Your task to perform on an android device: Go to the RapidBox app and compare the price, style, and features of the Atom Men Blue Mid Ankle Sneaker and Atom Men Blue Freestyle Sneaker
Image 0: 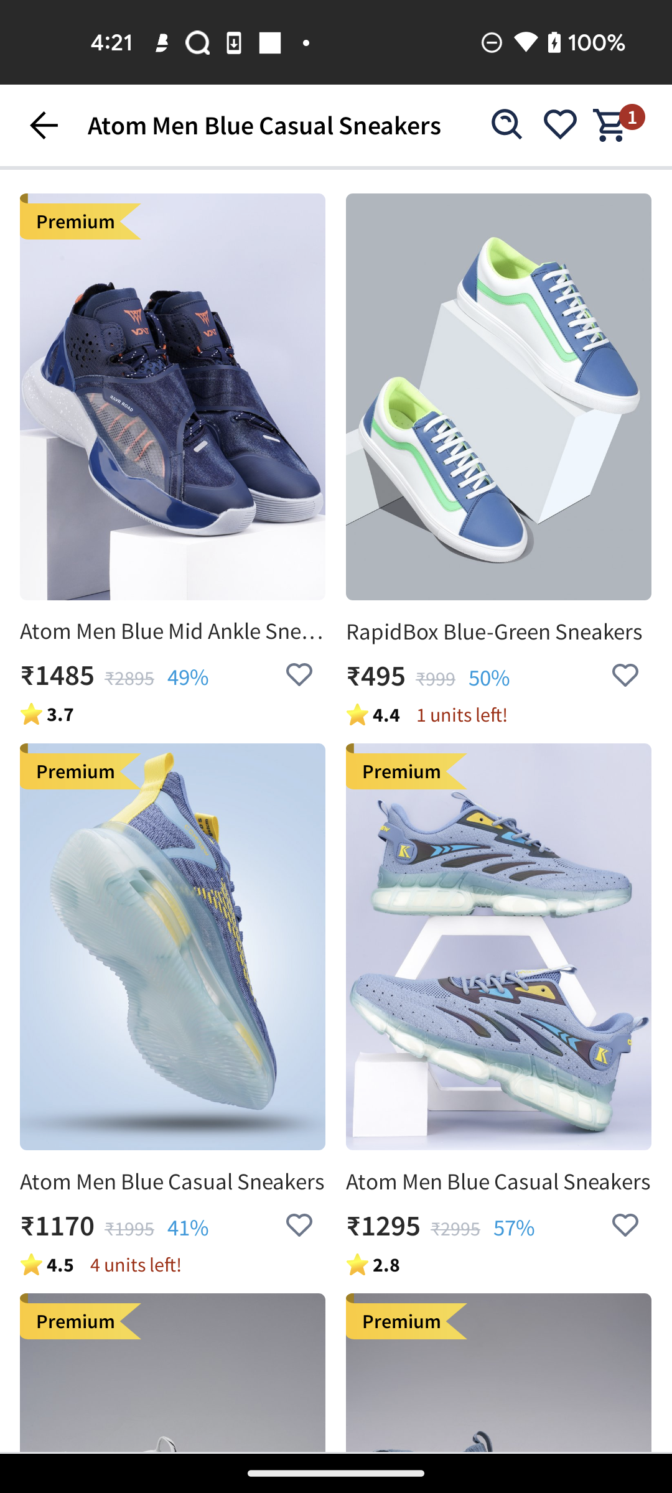
compare the price, style, and features of the Atom Men Blue Mid Ankle Sneaker and Atom Men Blue Freestyle Sneaker
Step 0: click (172, 396)
Image 1: 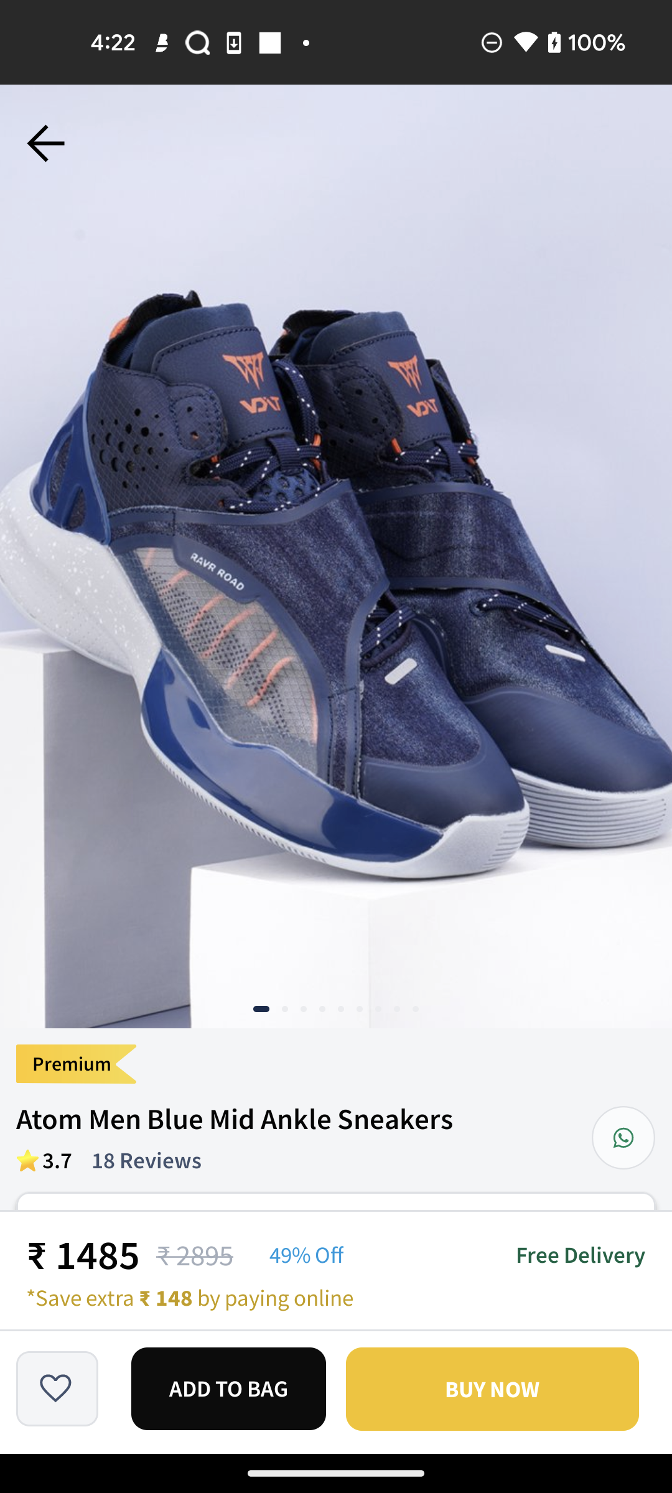
compare the price, style, and features of the Atom Men Blue Mid Ankle Sneaker and Atom Men Blue Freestyle Sneaker
Step 1: scroll down
Image 2: 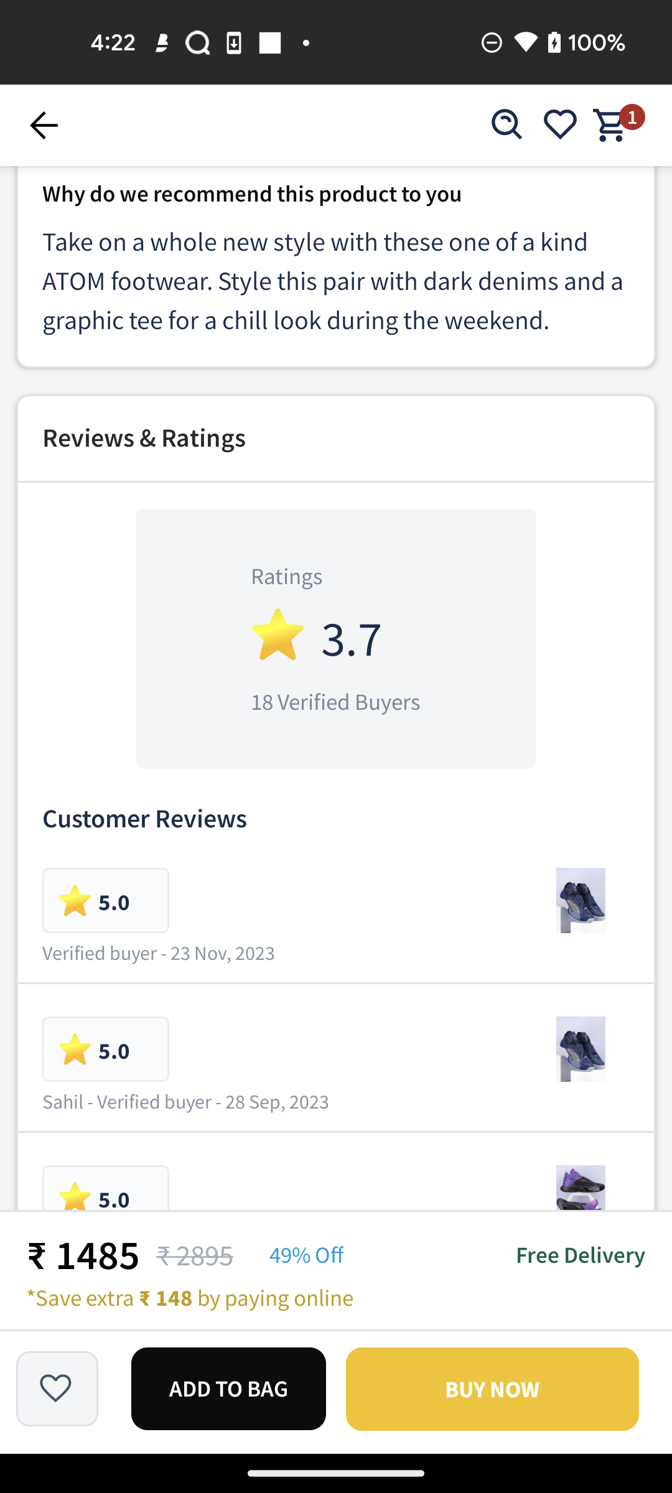
Style is good and price also okay but shoes are not good and comfortable
Step 2: press back button
Image 3: 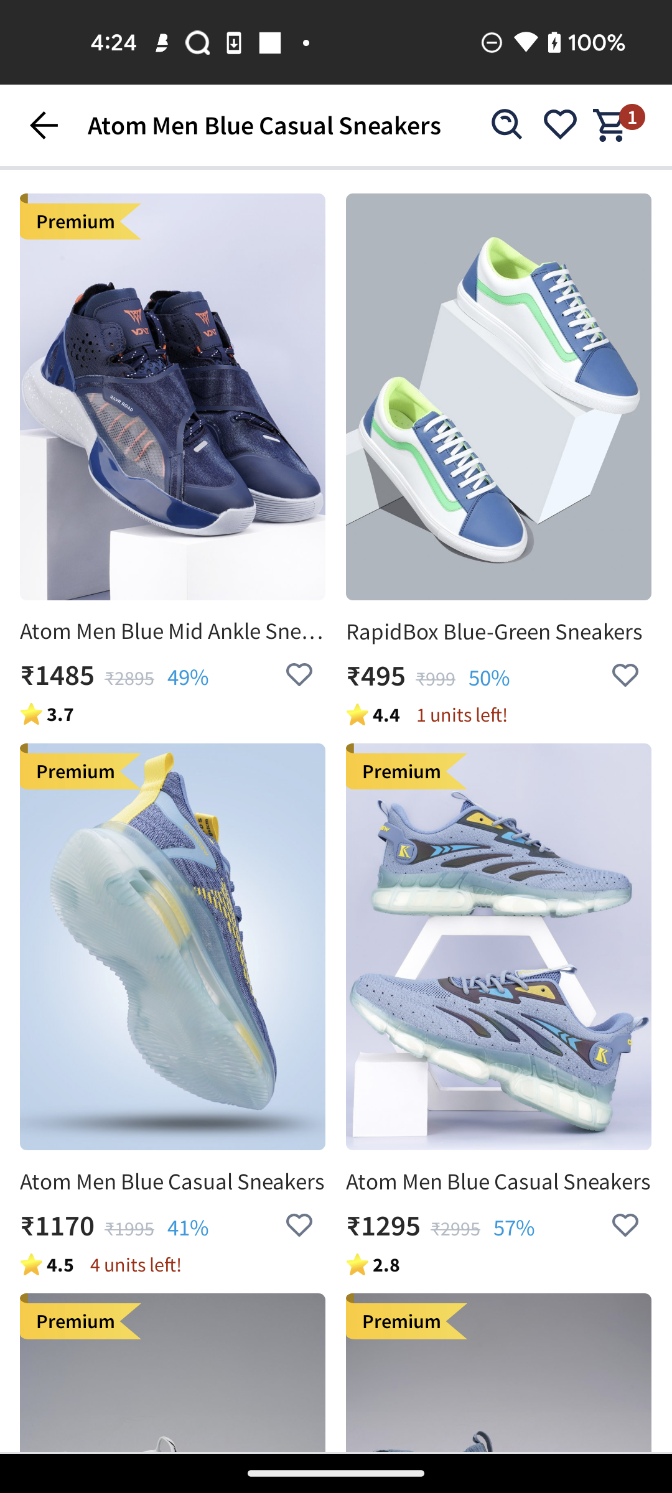
Style is good and price also okay but shoes are not good and comfortable
Step 3: click (508, 125)
Image 4: 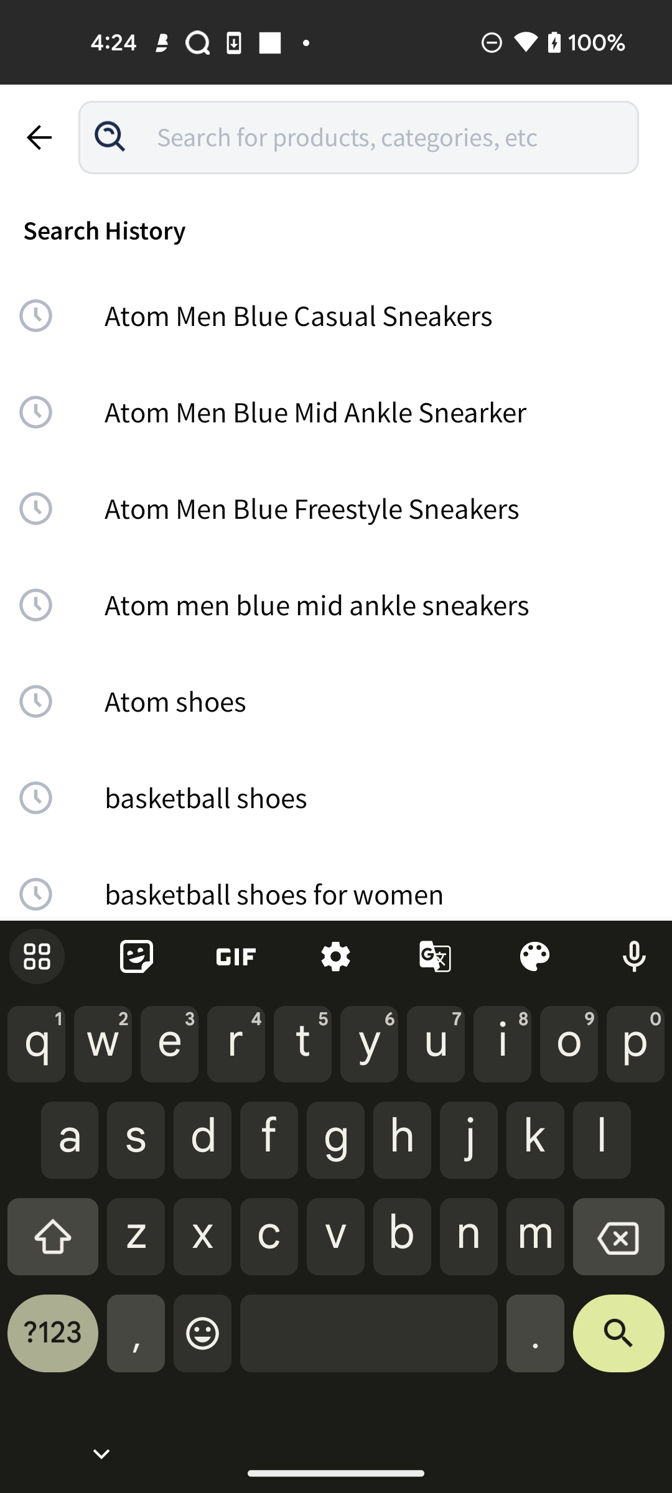
Click on the screen top of the bottom of right corner
Step 4: click (618, 1342)
Image 5: 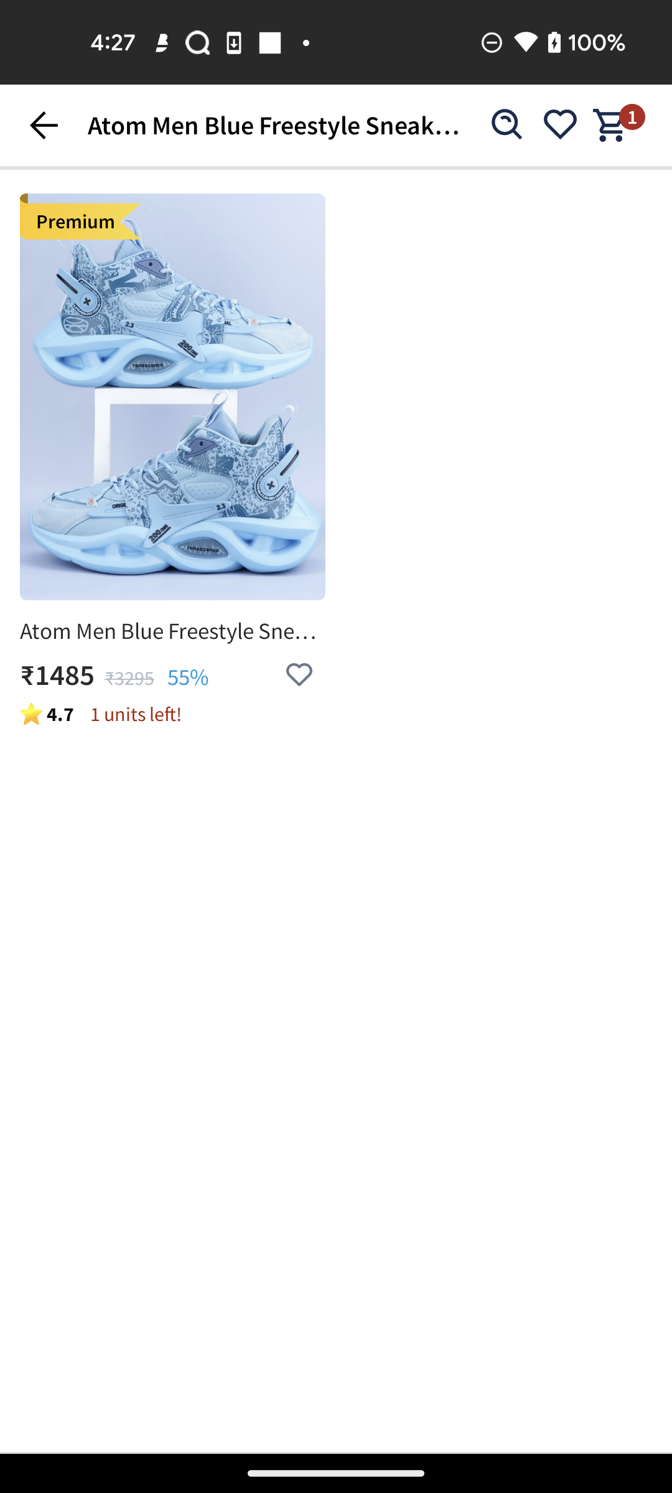
Click on the screen top of the bottom of right corner
Step 5: click (172, 396)
Image 6: 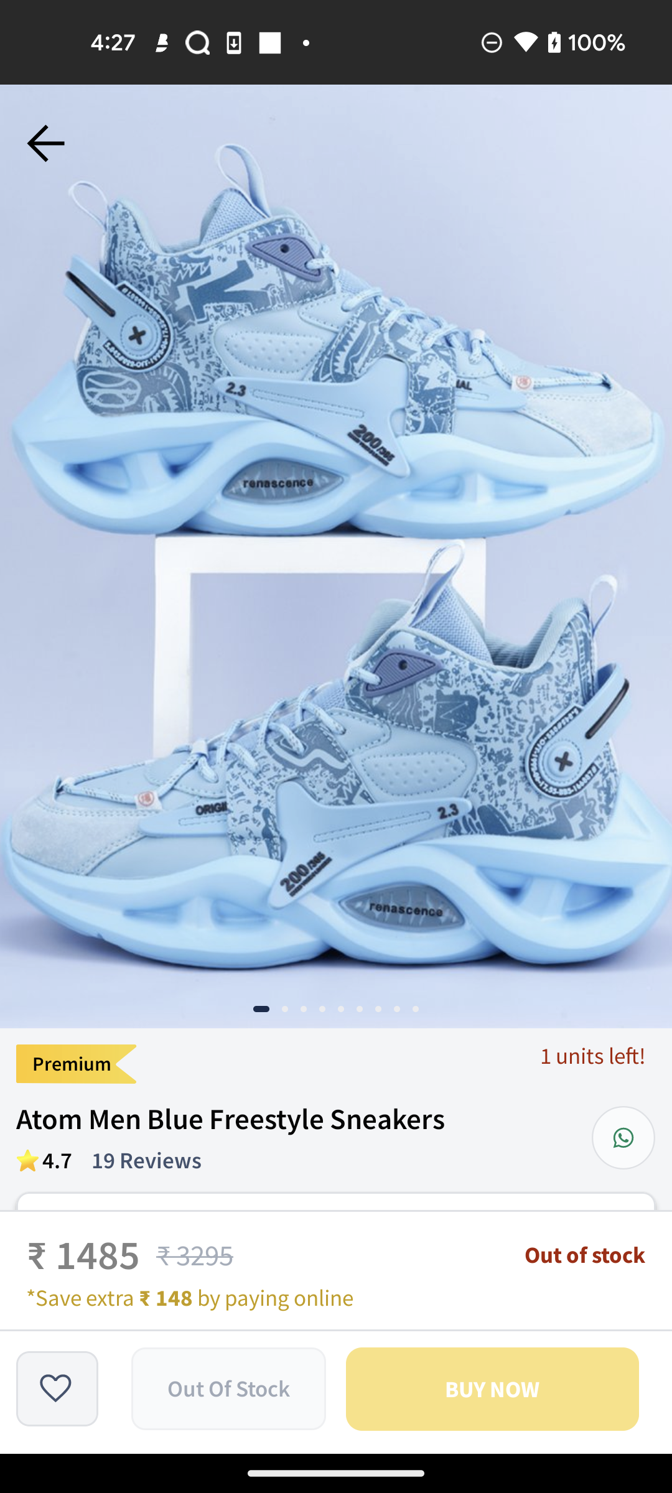
Click on the screen top of the bottom of right corner
Step 6: scroll down
Image 7: 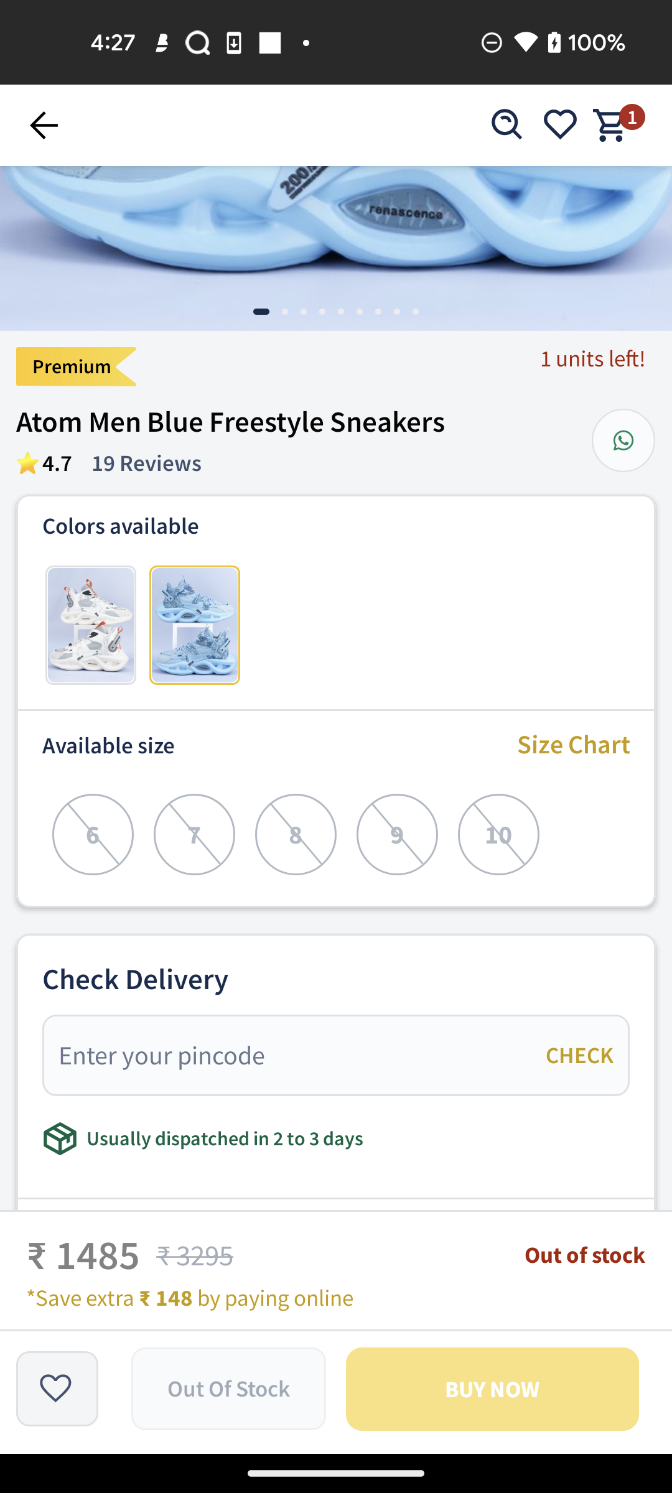
Click on the screen top of the bottom of right corner
Step 7: scroll down
Image 8: 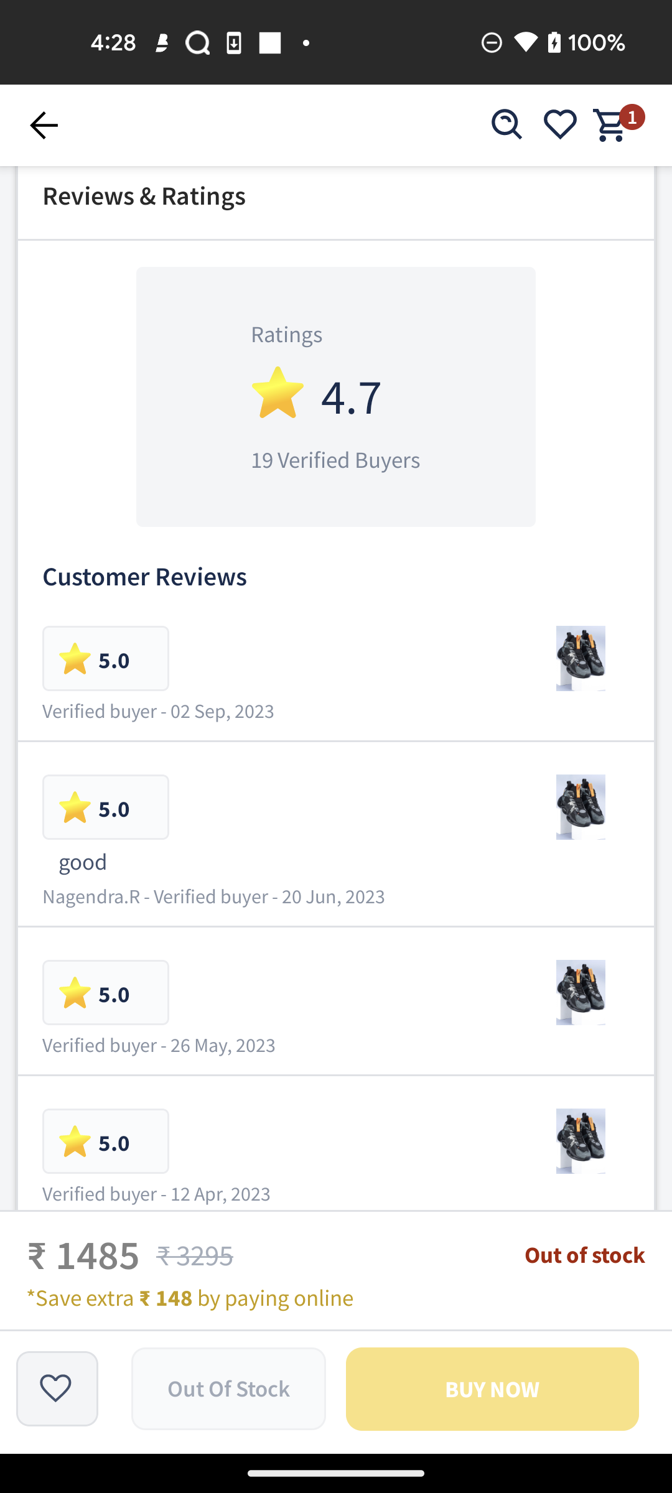
Click on the screen top of the bottom of right corner
Step 8: scroll up
Image 9: 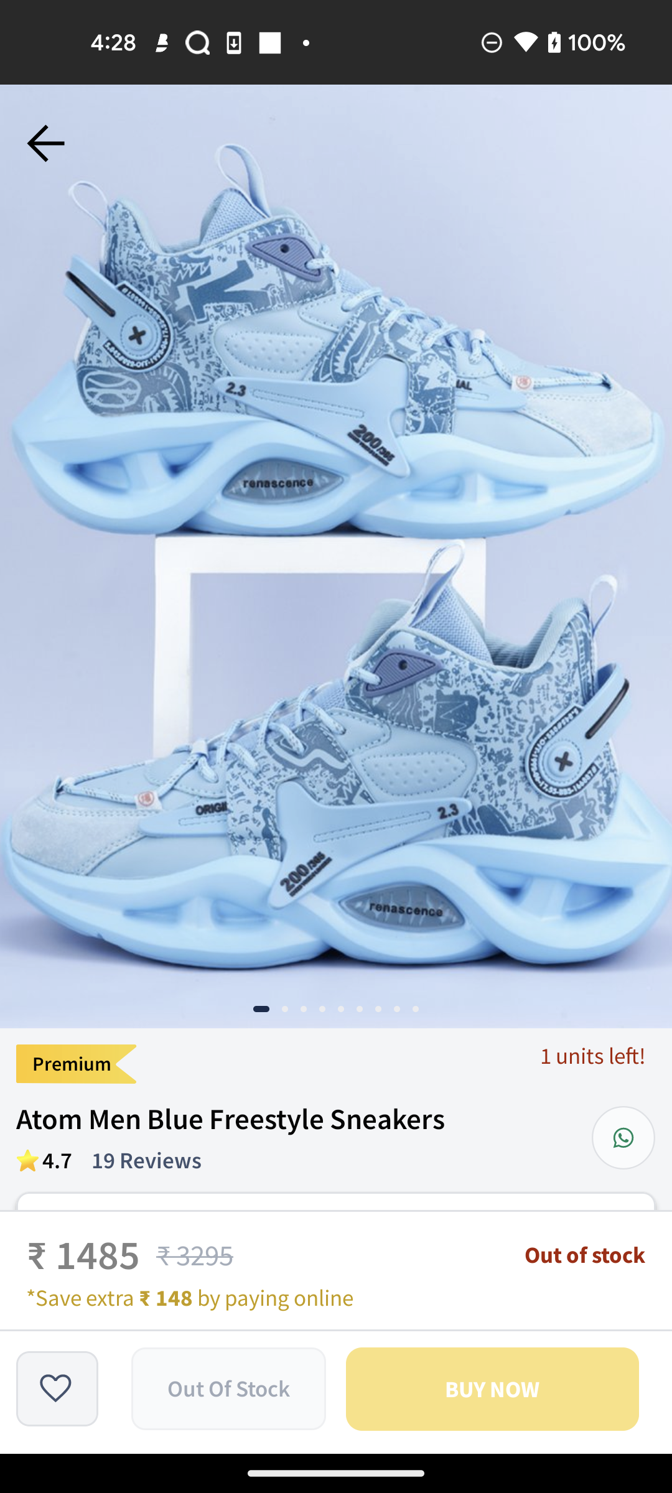
Atom Men blue freestyle sneaker is good compare to Atom men blue mid ankle sneaker price is good and style wise superb 
Step 9: scroll right
Image 10: 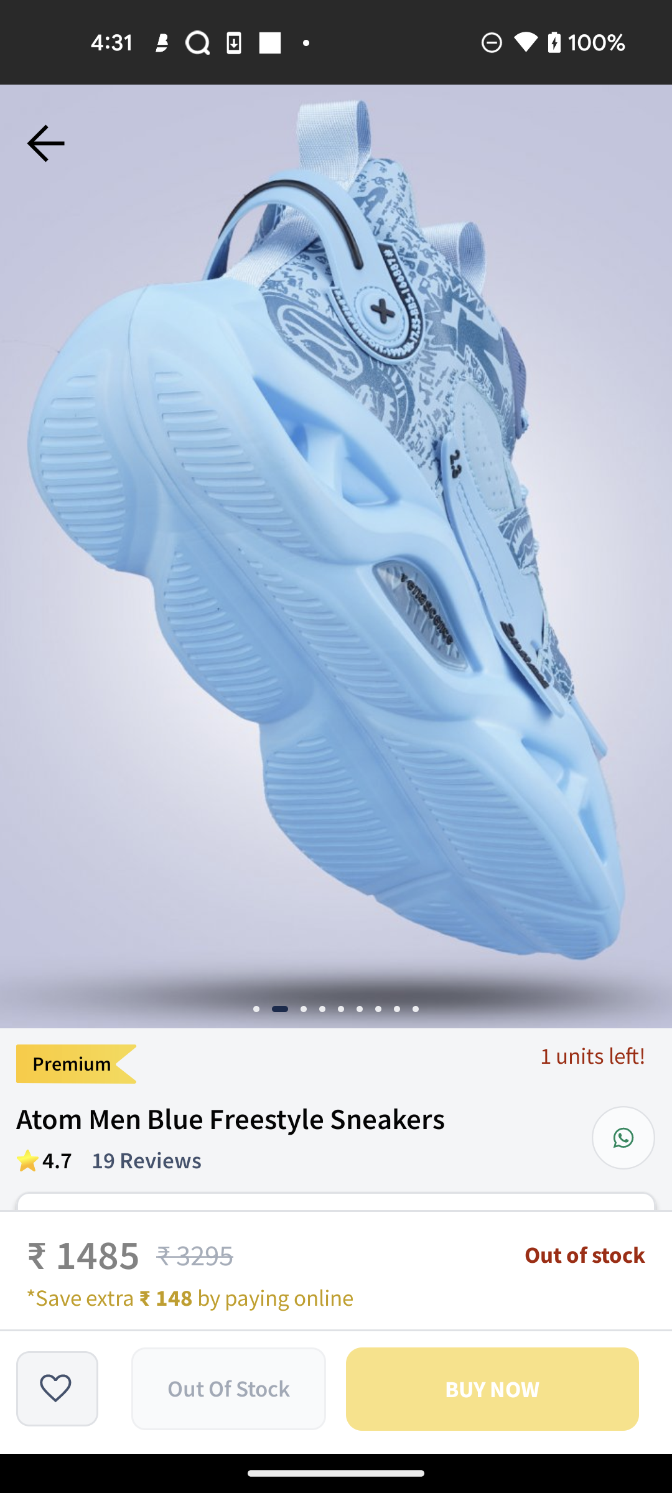
Atom Men blue freestyle sneaker is good compare to Atom men blue mid ankle sneaker price is good and style wise superb 
Step 10: scroll right